Your task to perform on an android device: I wish to monitor the progress of my Madagascar Palm in my garden using the Blossom app.
Image 0: 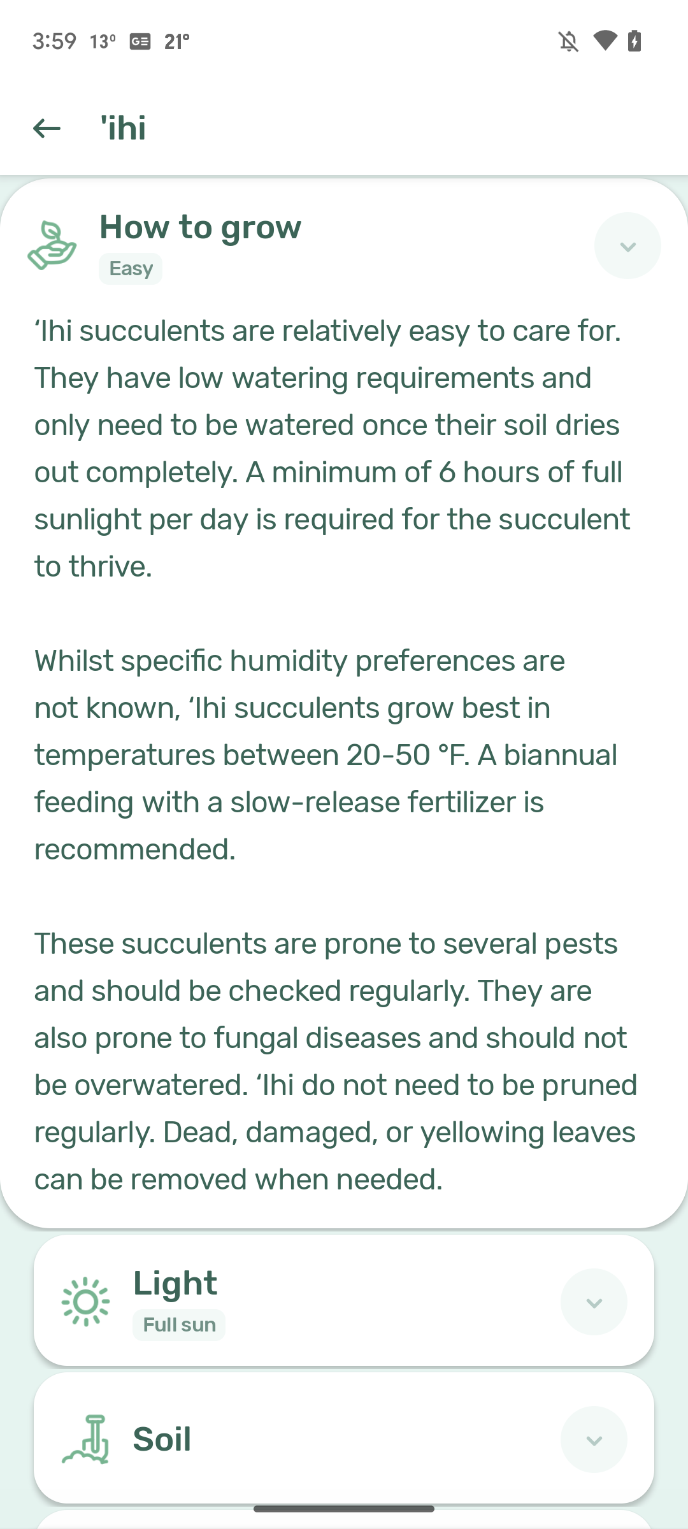
Go back to the previous page 
Step 0: press back button
Image 1: 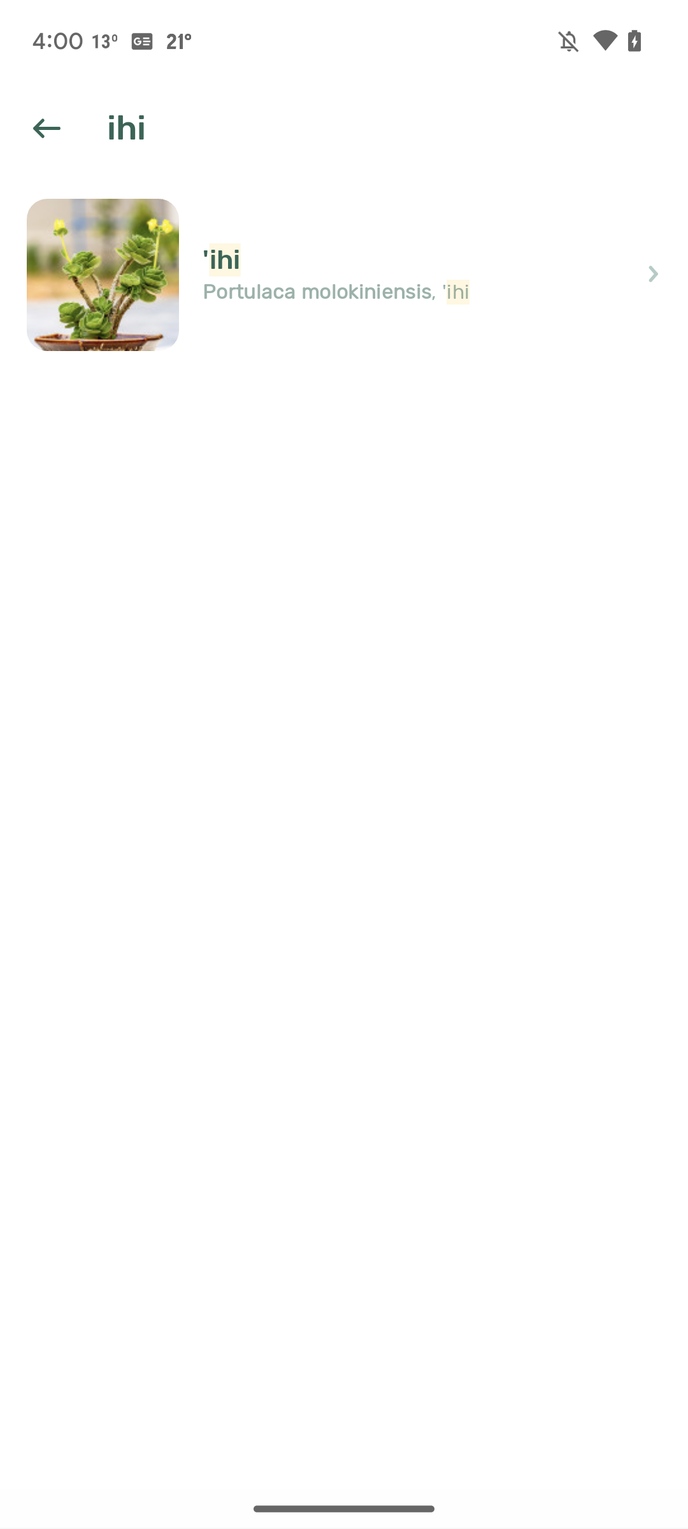
Go back to the previous page 
Step 1: press back button
Image 2: 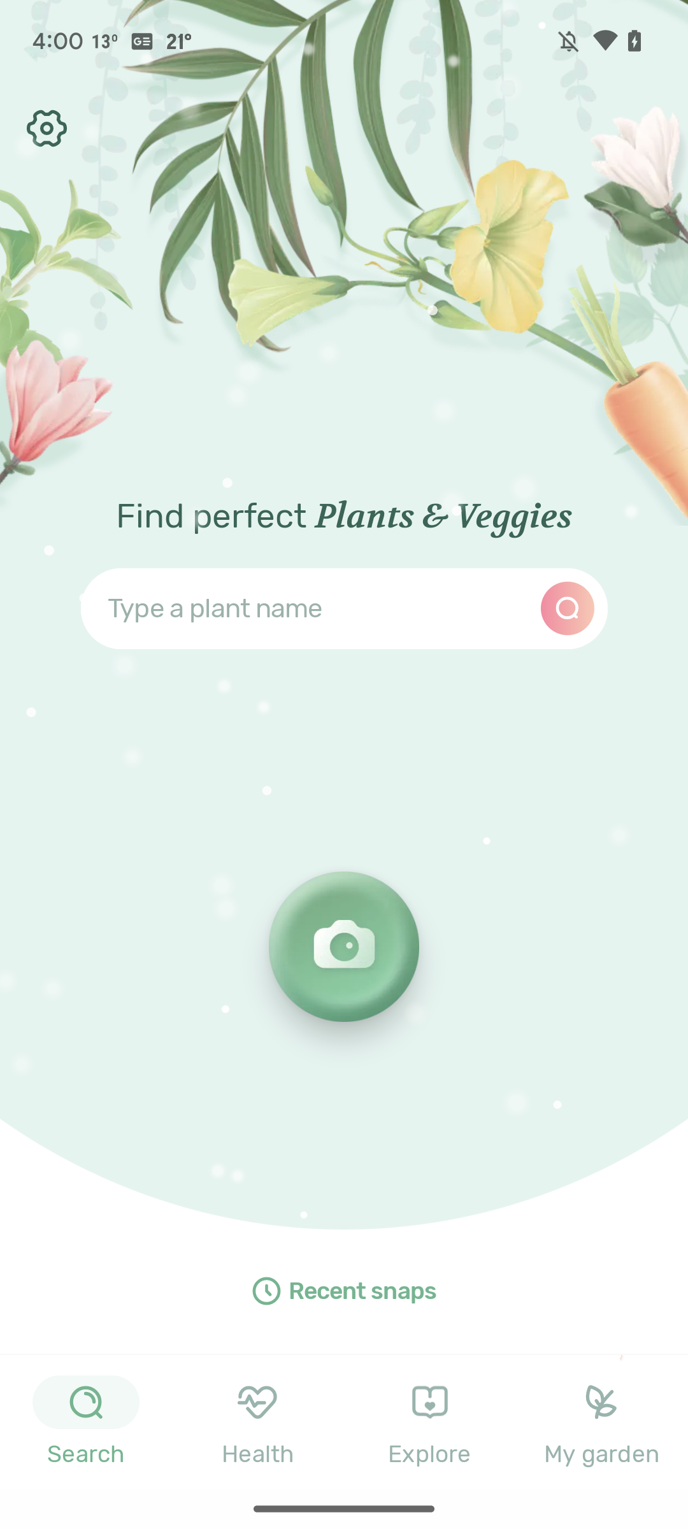
Click on my garden
Step 2: click (602, 1422)
Image 3: 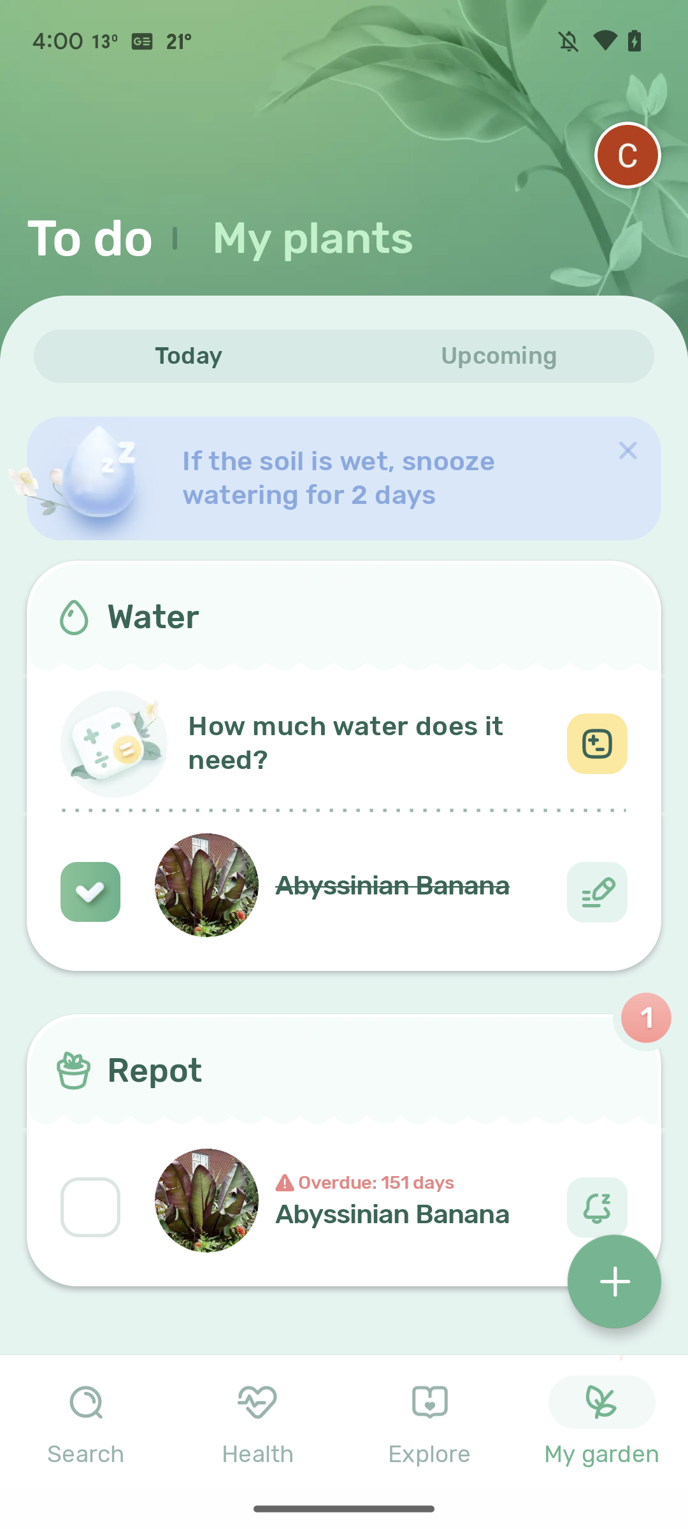
Click on My plants
Step 3: click (313, 238)
Image 5: 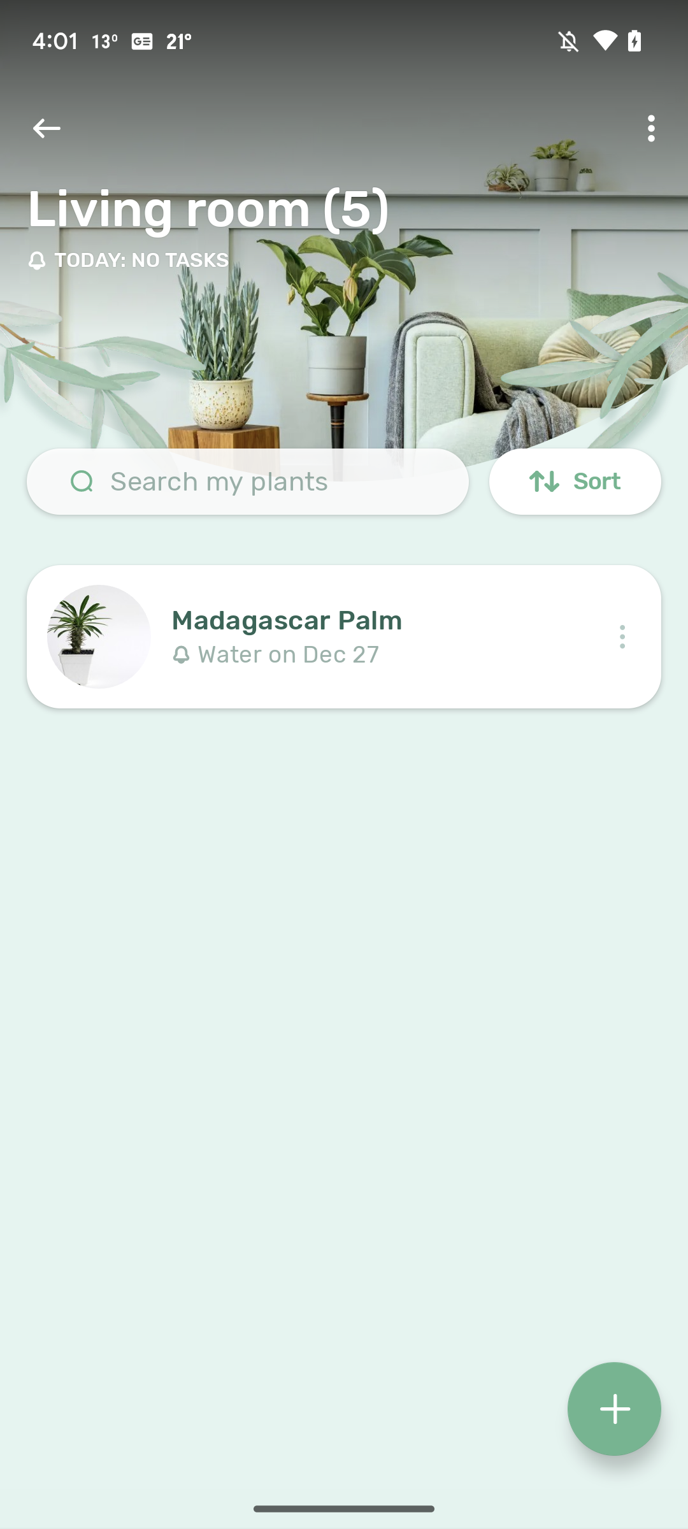
Click on Madagascar Palm  
Step 5: click (380, 654)
Image 6: 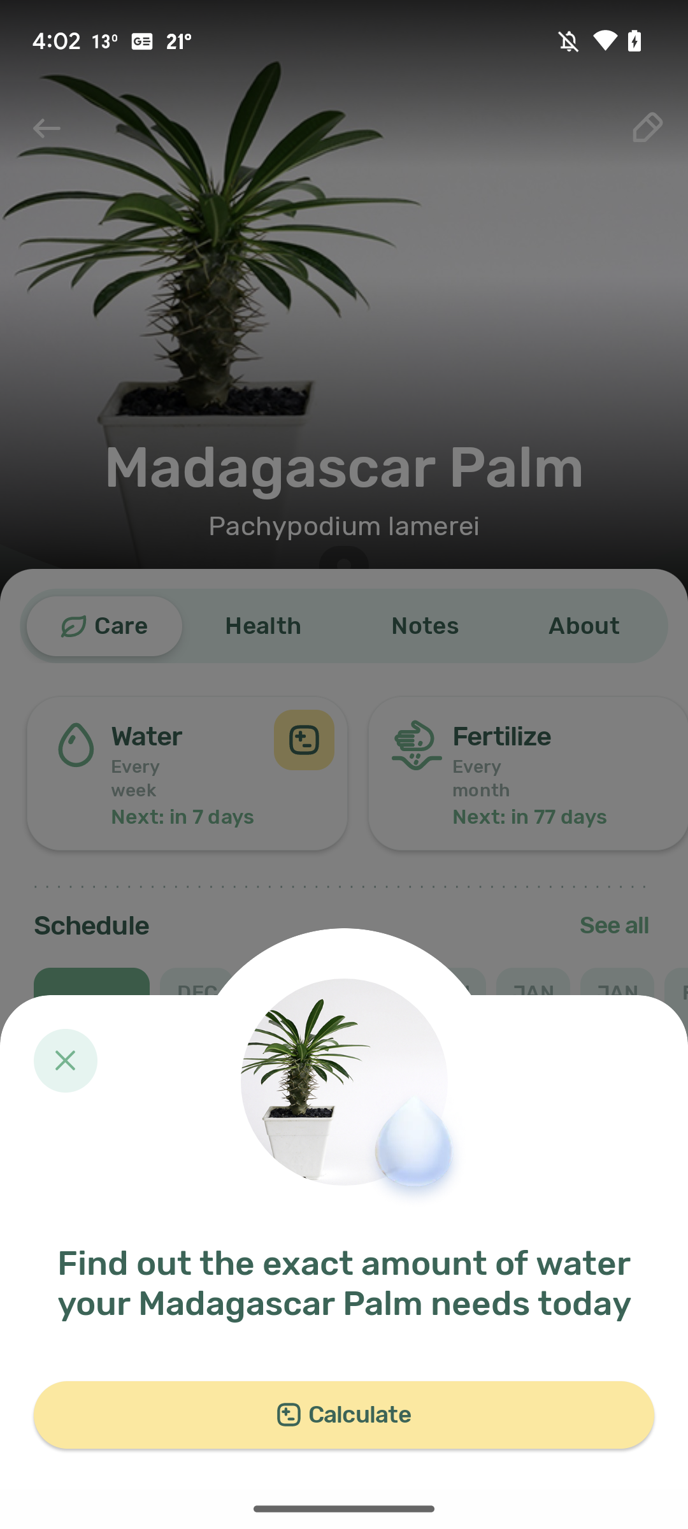
Click on Madagascar Palm  
Step 6: wait